Your task to perform on an android device: I want to slightly boost the brightness on the Amazon Kindle app since it will be more comfortable to read the book
Image 0: 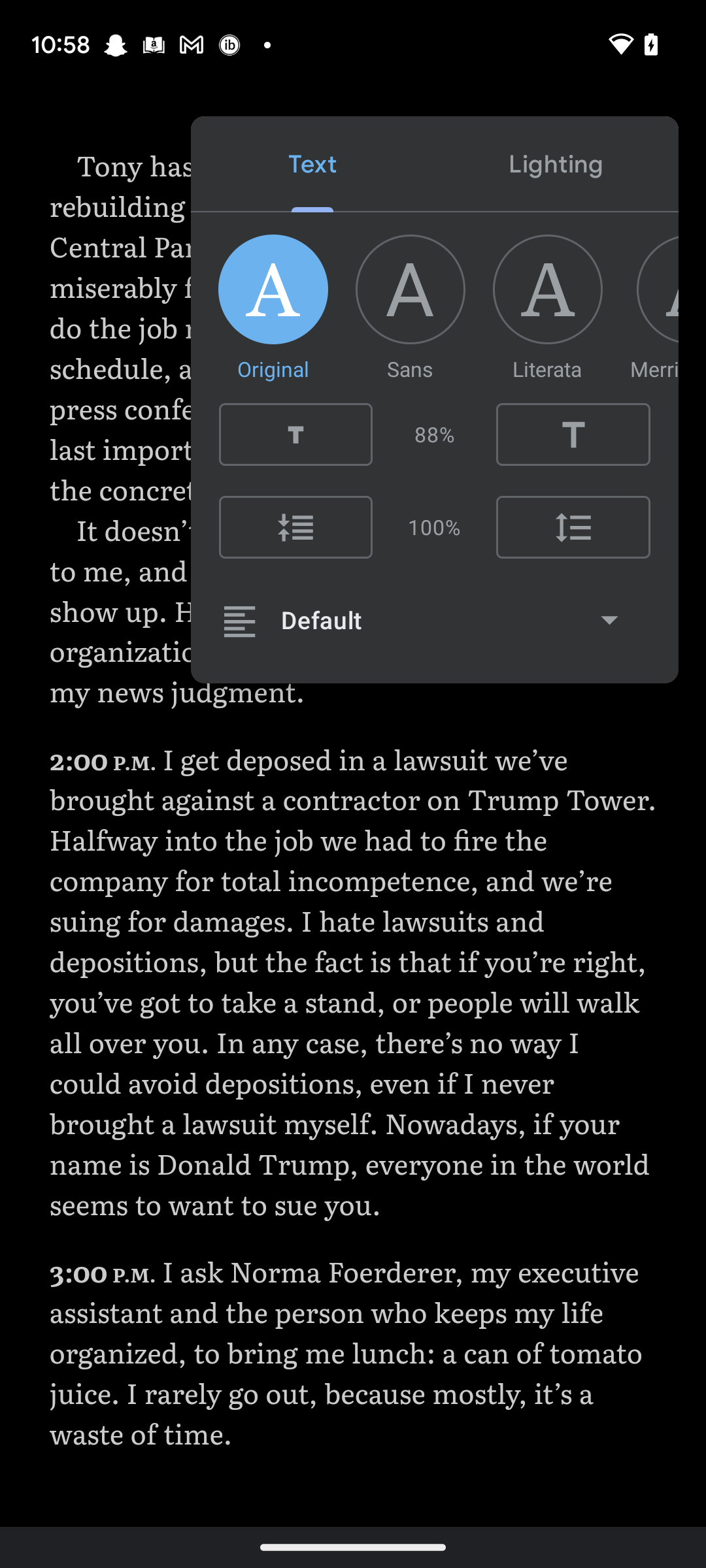
Click on the Lighting option
Step 0: click (556, 164)
Image 1: 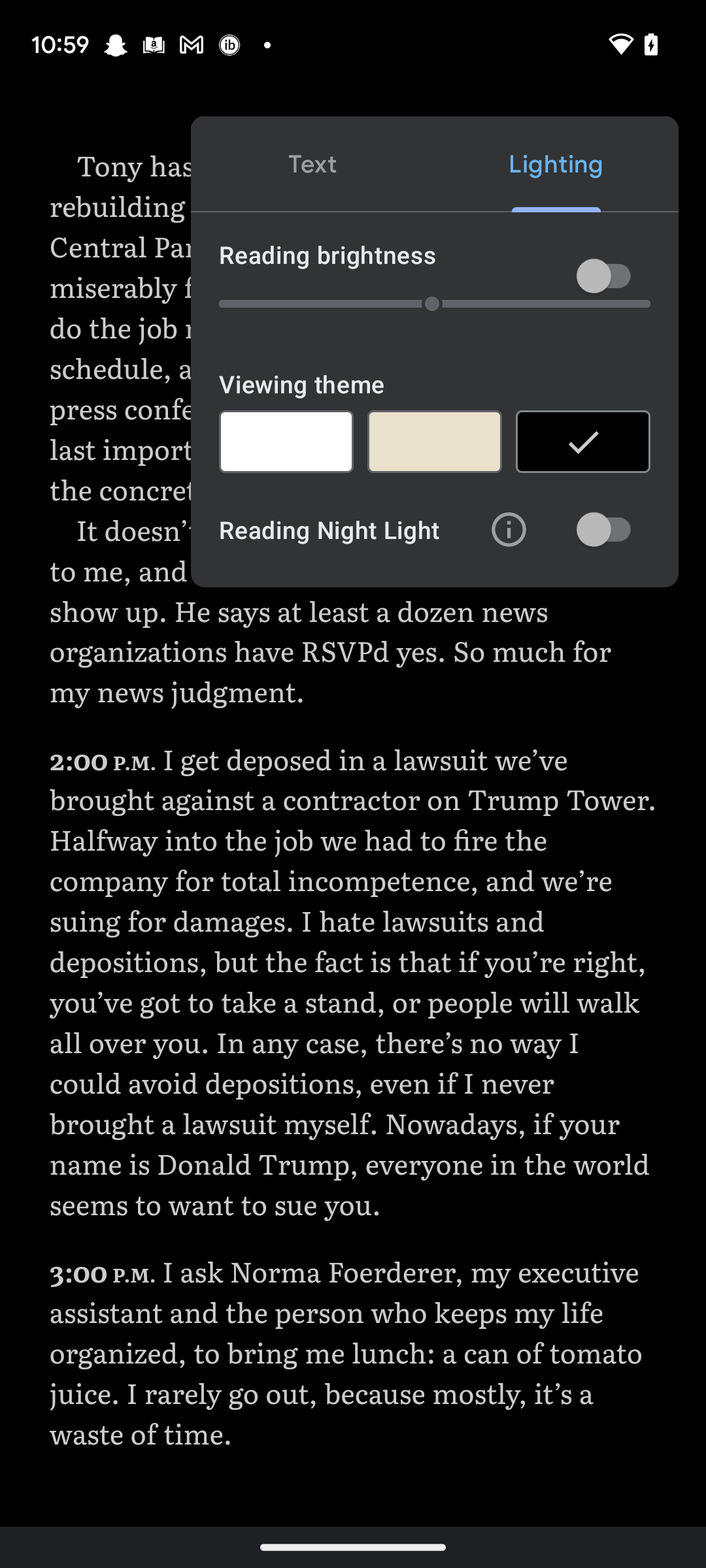
Click on the Brightness scale 
Step 1: click (435, 304)